Your task to perform on an android device: Track currency exchange rates of euros to USD in the past one week on the Xe app.
Image 0: 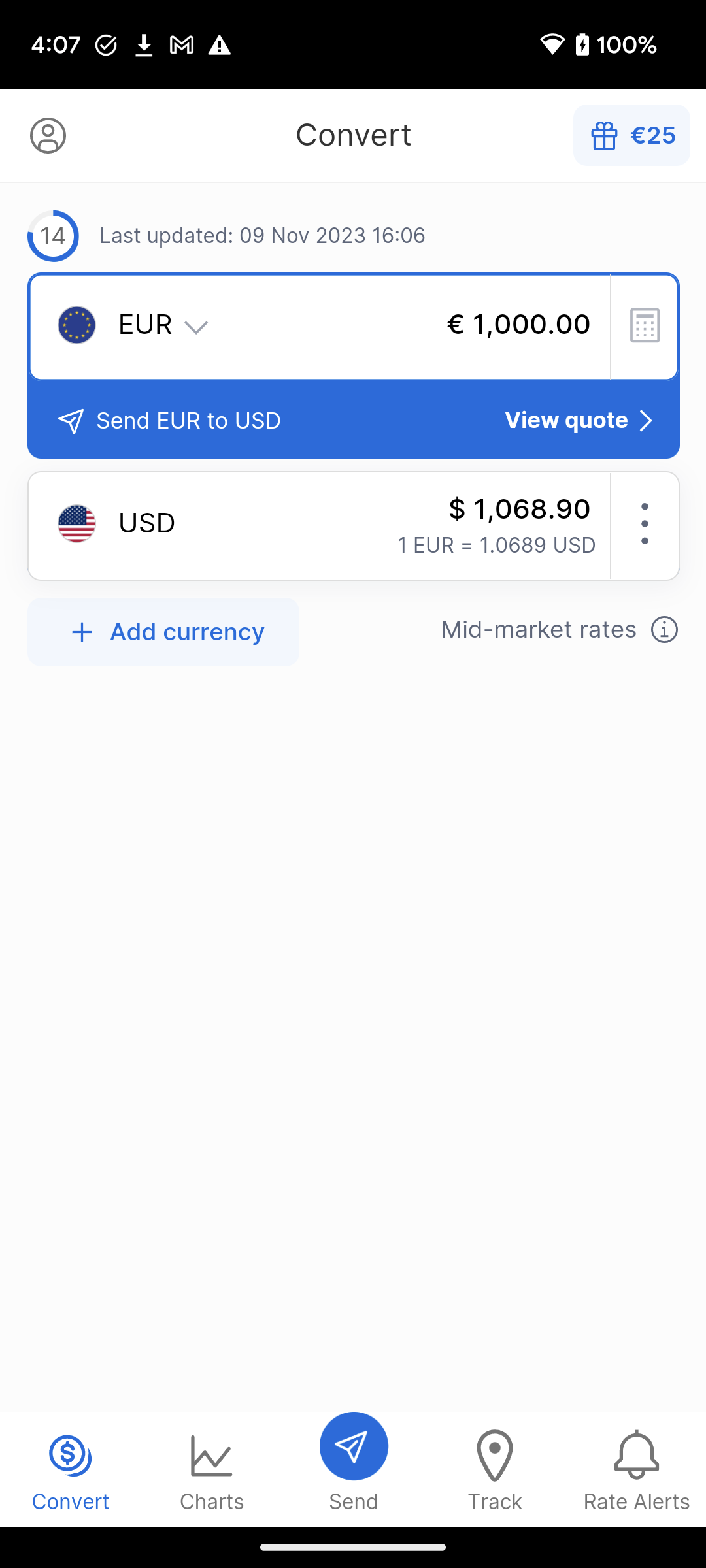
Click on the Charts tab to track the currency exchange rates.
Step 0: click (212, 1469)